Your task to perform on an android device: Get the Biking directions from my home to the Takai Sushi restaurant in the Maps app
Image 0: 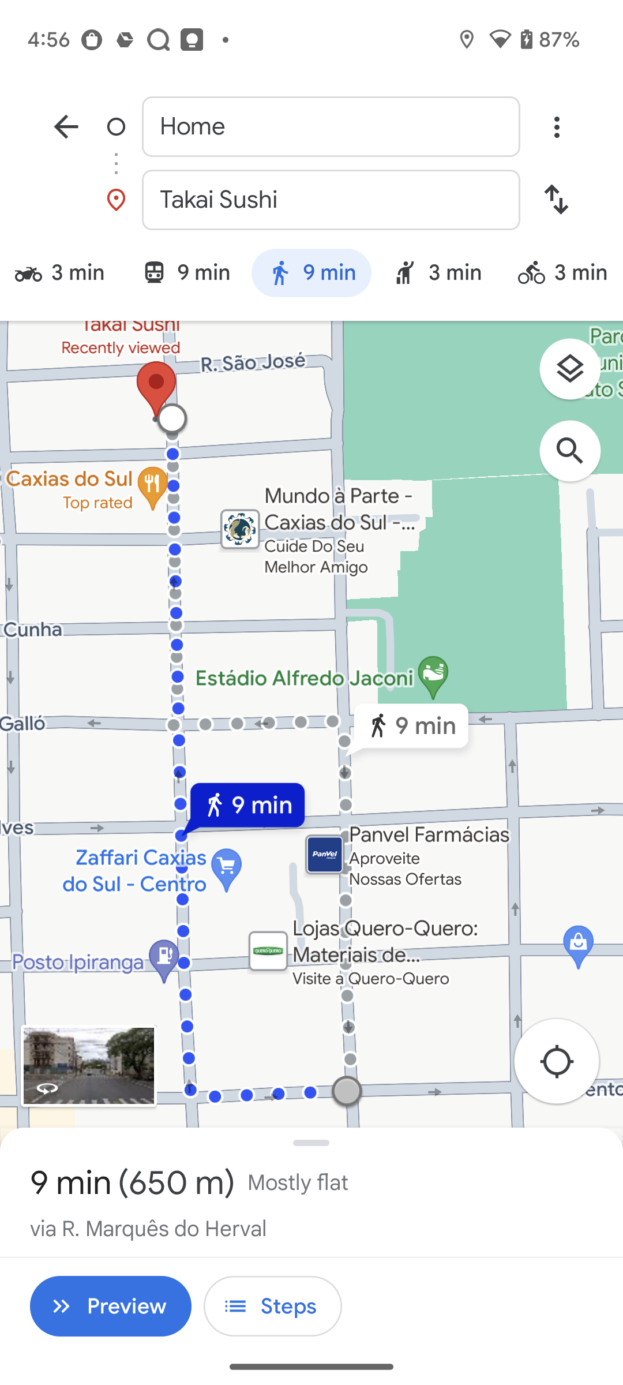
Click on the Cycle mode
Step 0: click (581, 272)